Your task to perform on an android device: To make a presentation about traveling to Amsterdam, open the WPS Office app
Image 0: 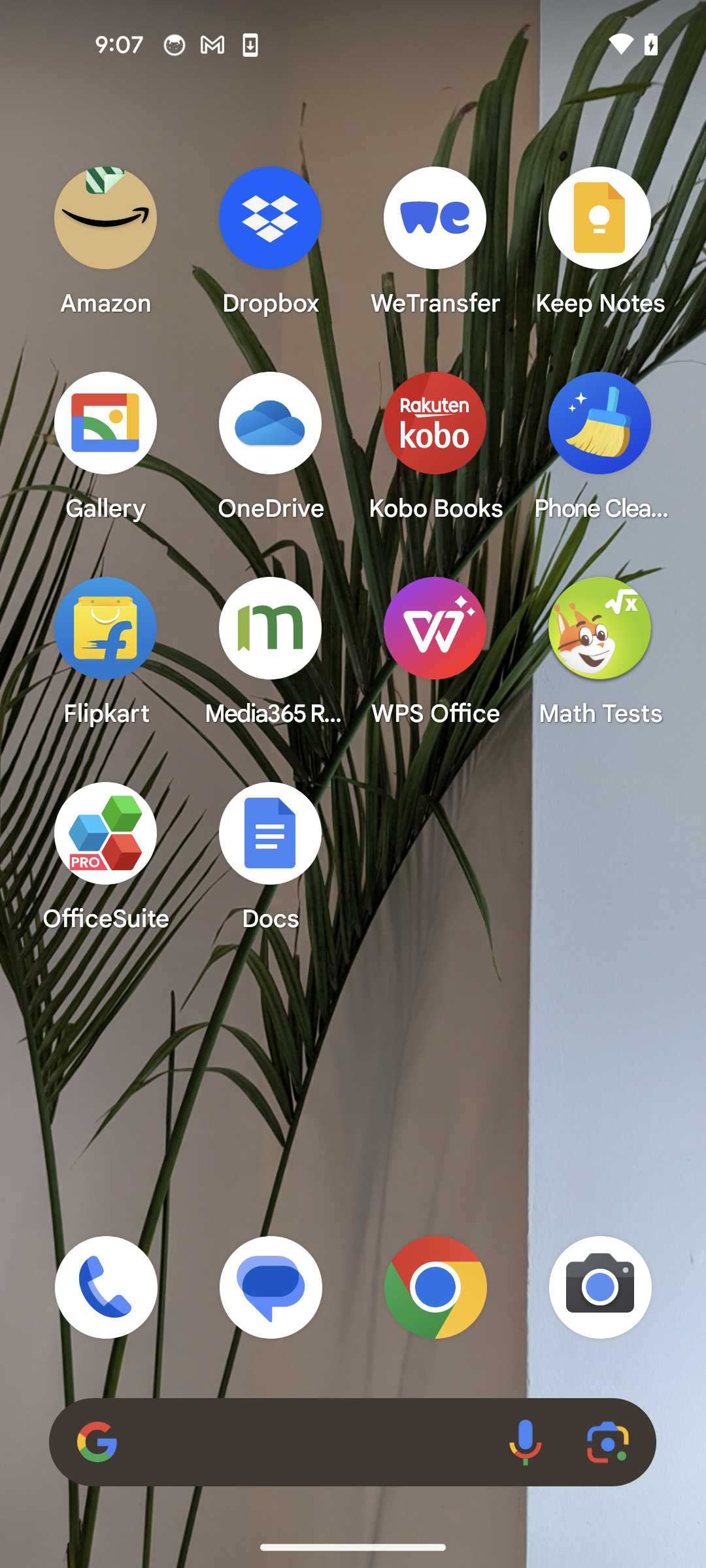
Open the WPS office app
Step 0: open app "WPS Office"
Image 1: 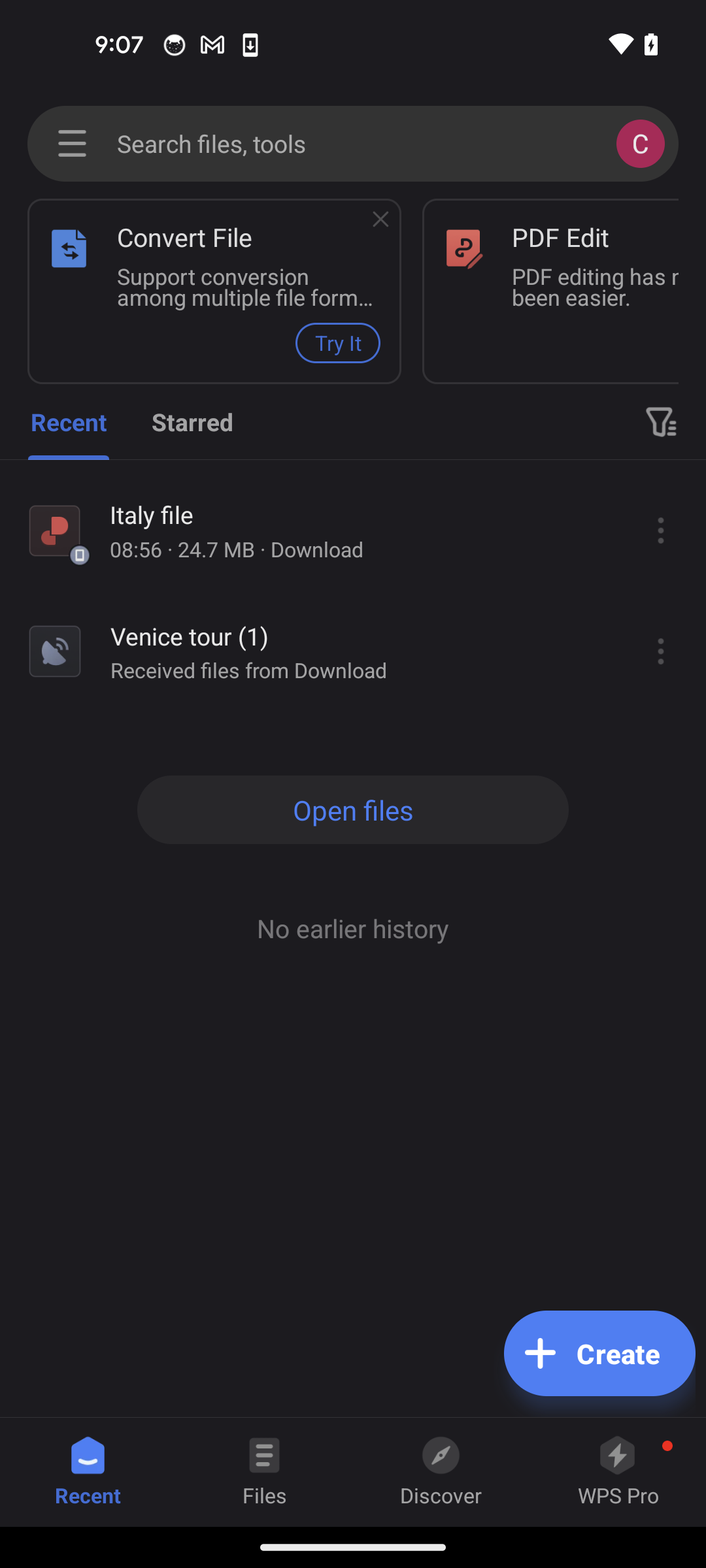
Tap on the plus create button
Step 1: click (599, 1353)
Image 2: 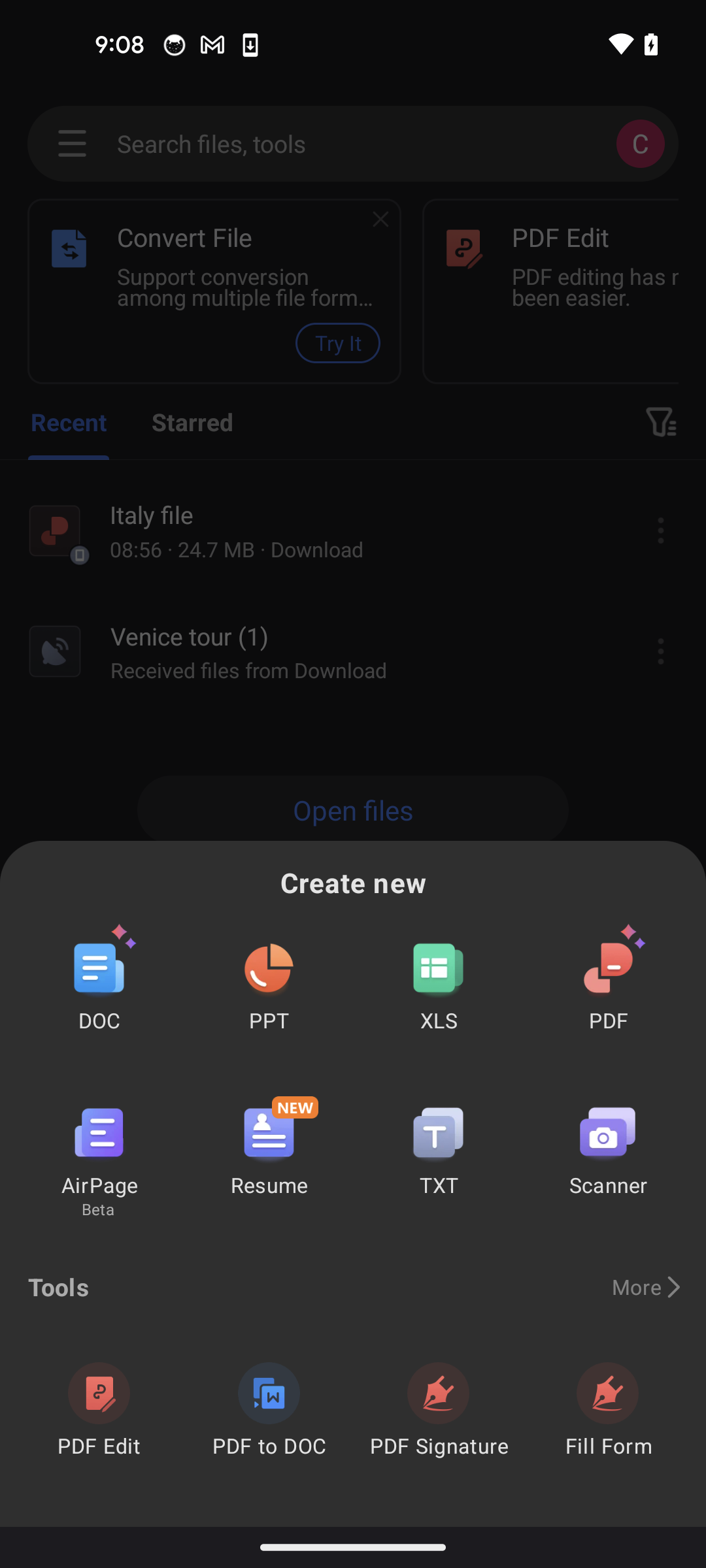
Select the PPT option
Step 2: click (269, 968)
Image 3: 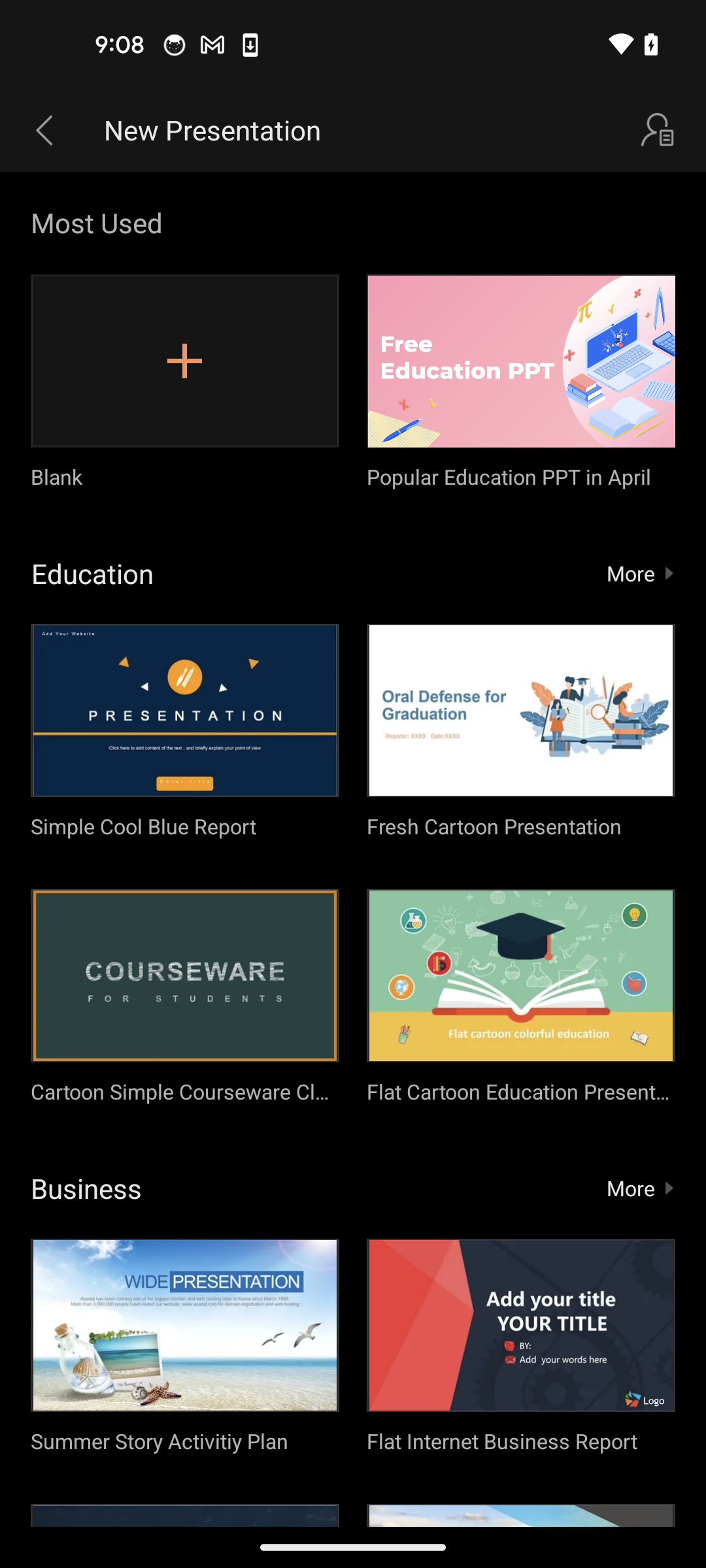
Click on the first option
Step 3: click (185, 361)
Image 4: 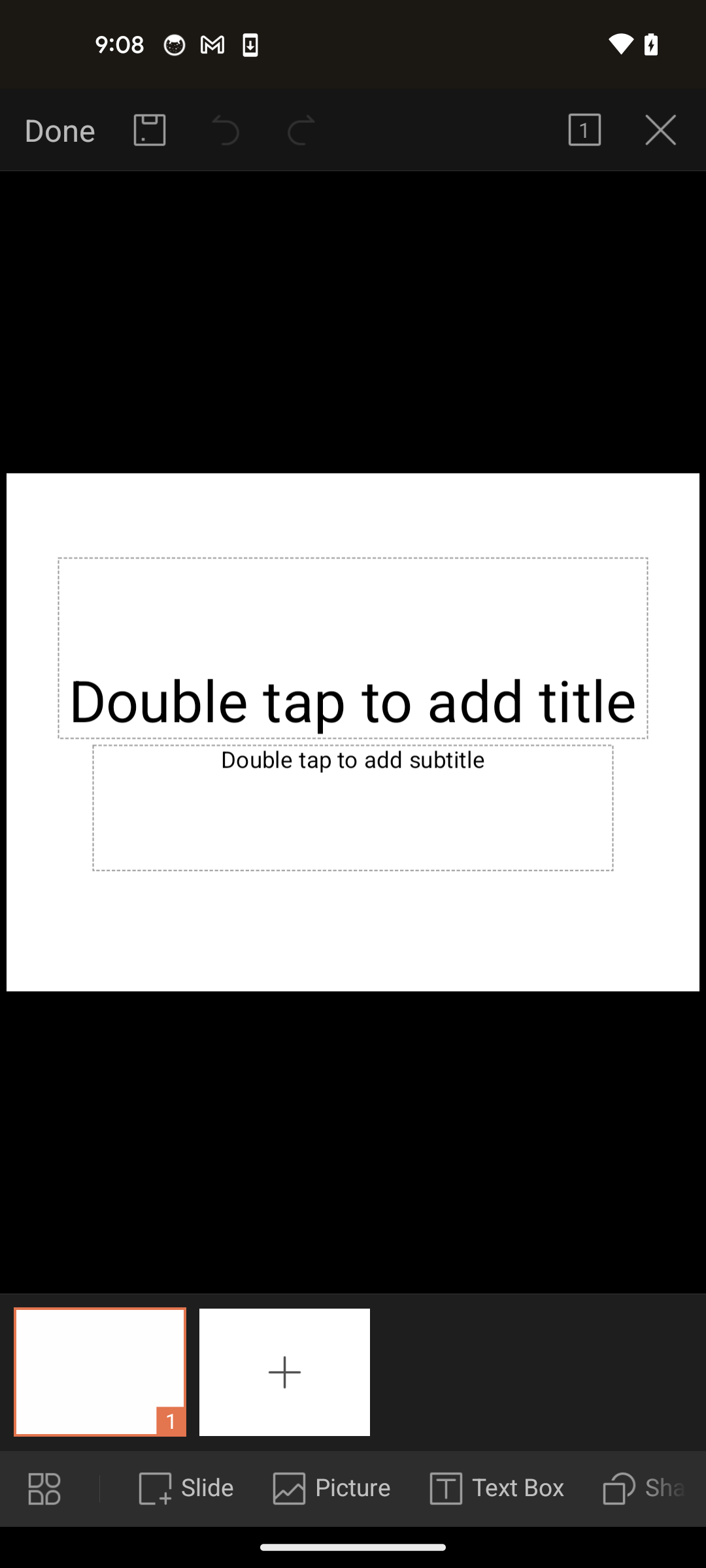
Tap on the title box
Step 4: click (353, 732)
Image 5: 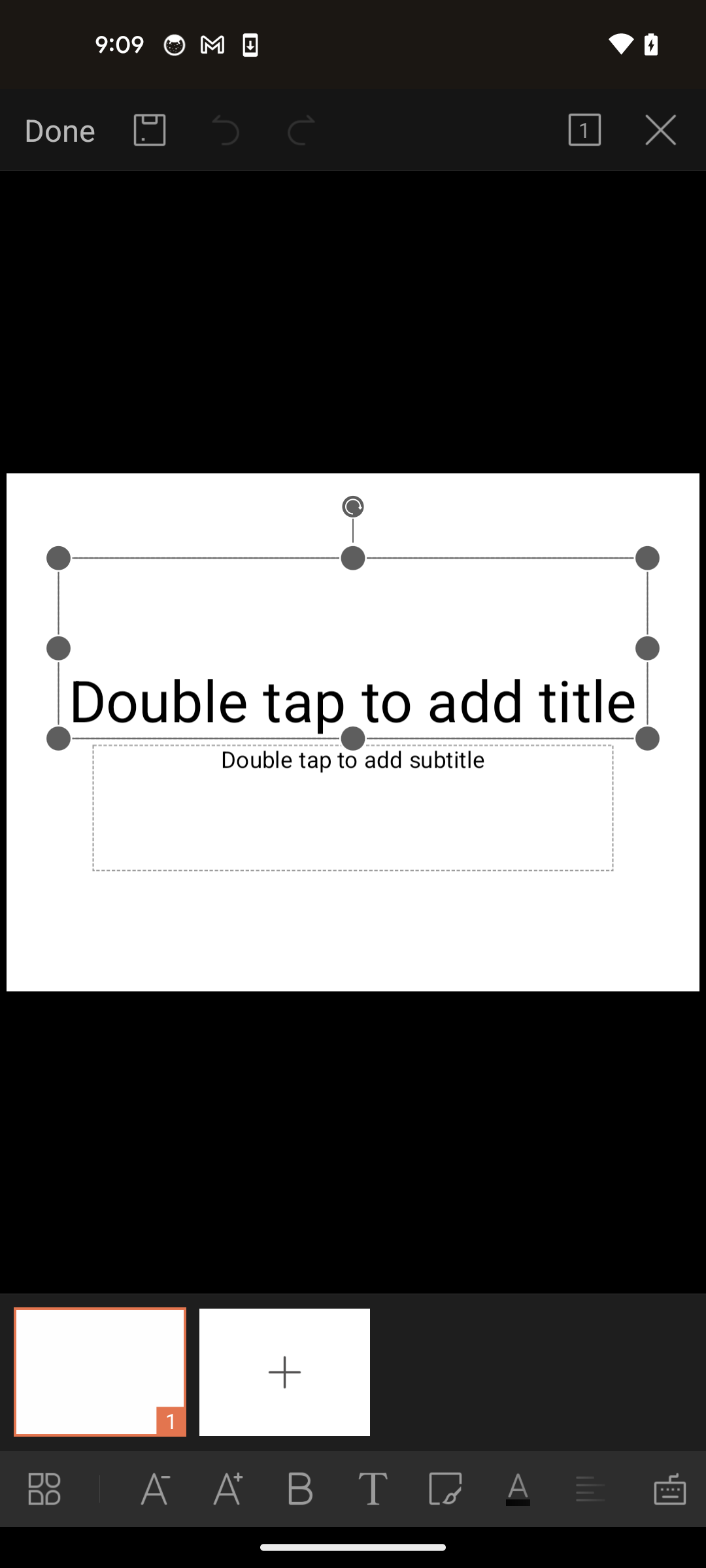
Tap again on the title box
Step 5: click (353, 732)
Image 7: 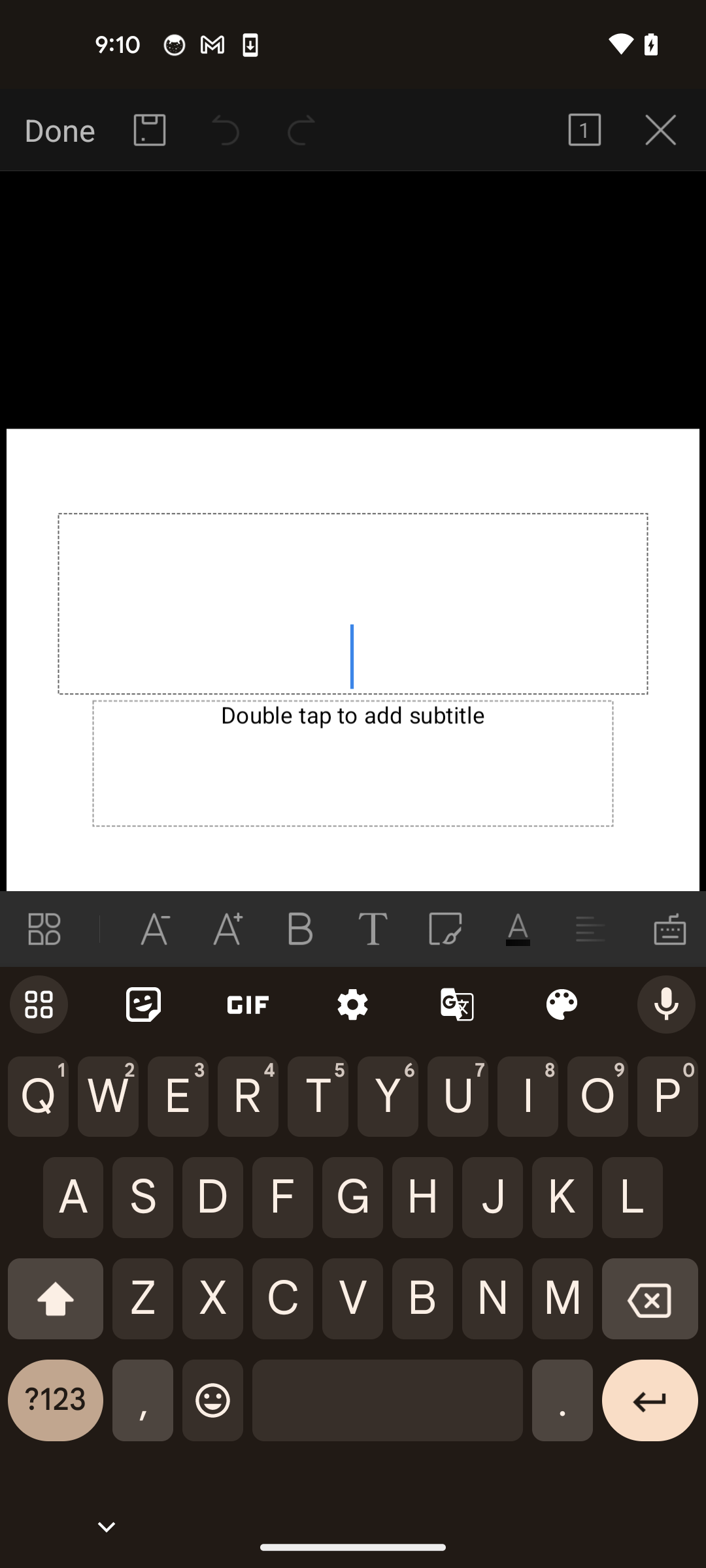
Type the title as ´Traveling to Amsterdam´
Step 7: type "Traveling to Amsterdam"
Image 8: 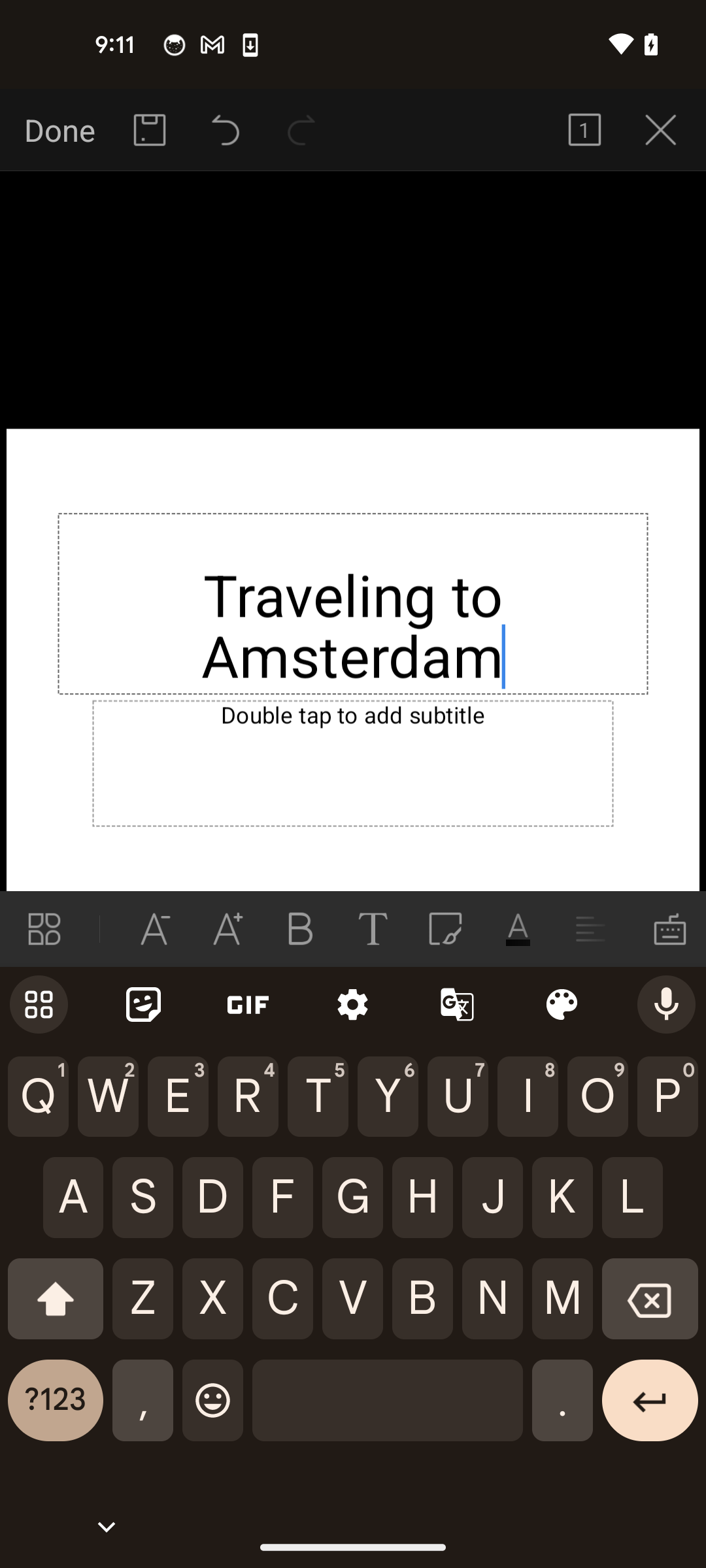
Tap on the done option at the top left corner of the screen
Step 8: click (56, 130)